Your task to perform on an android device: This Whitecroft Heritage Professional measuring tape looks good in quality, and I want to add this measuring tape to my cart, so add this Whitecroft Heritage Professional measuring tape to my cart in the Etsy app.
Image 0: 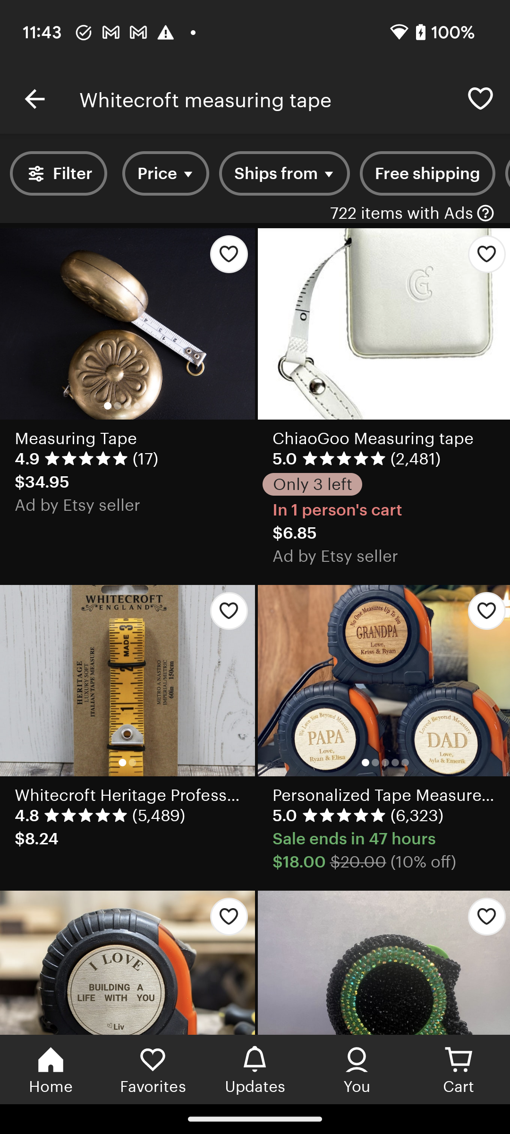
Click on the Whitecroft Heritage Professional measuring tape to view add to cart option.
Step 0: click (127, 795)
Image 1: 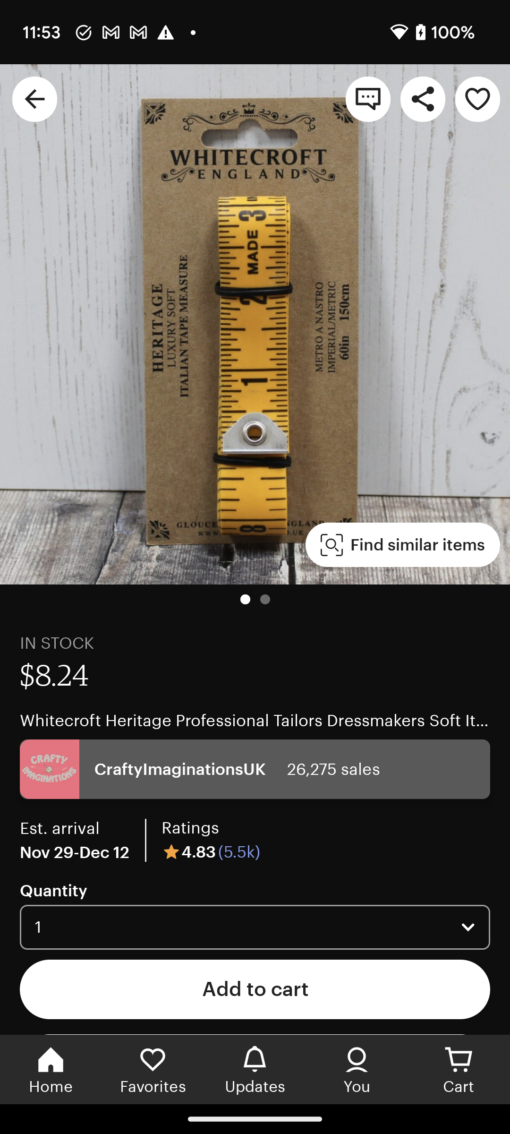
Click on the Add to Cart button at the bottom of the screen to add this measuring tape to my cart.
Step 1: click (255, 989)